Your task to perform on an android device: To make the background more eye-catching and appealing, I want to create a black-and-white effect.
Image 0: 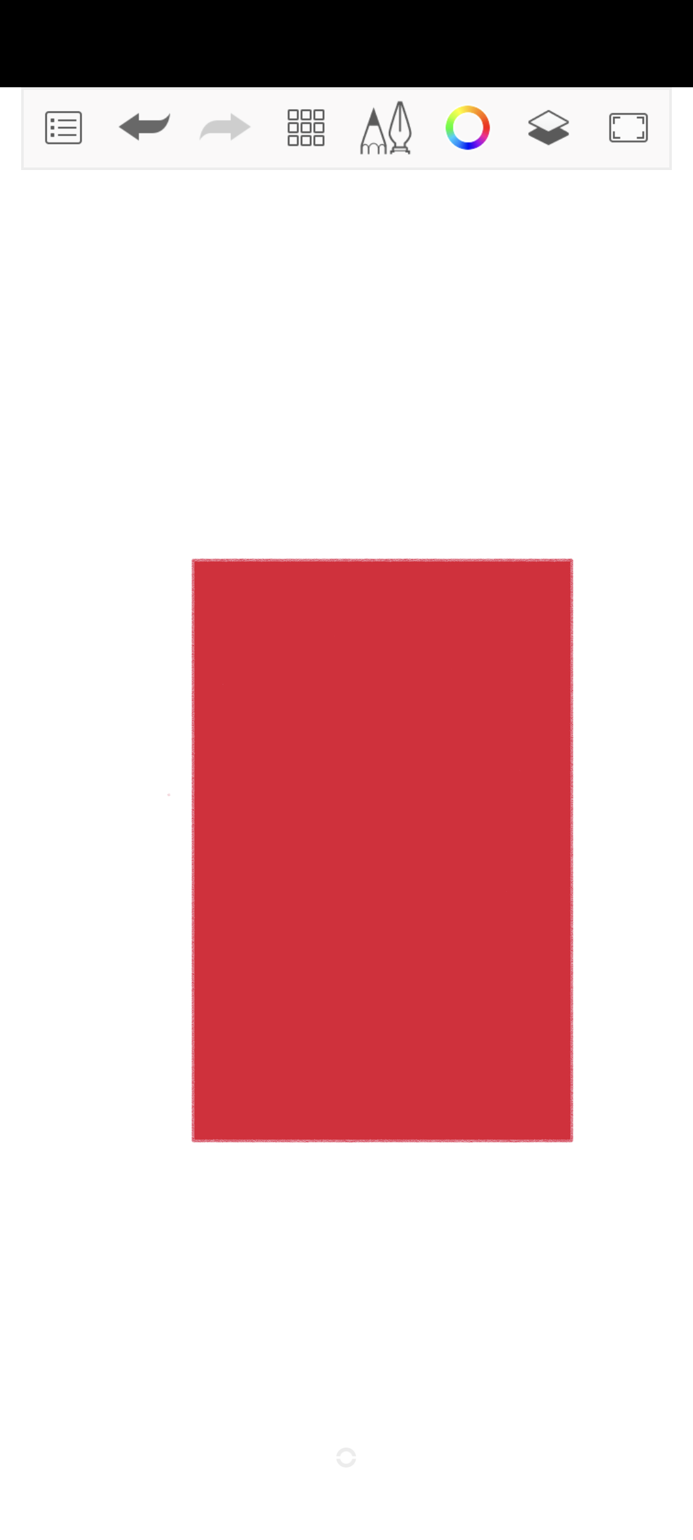
Click on the more option icon 
Step 0: click (305, 128)
Image 1: 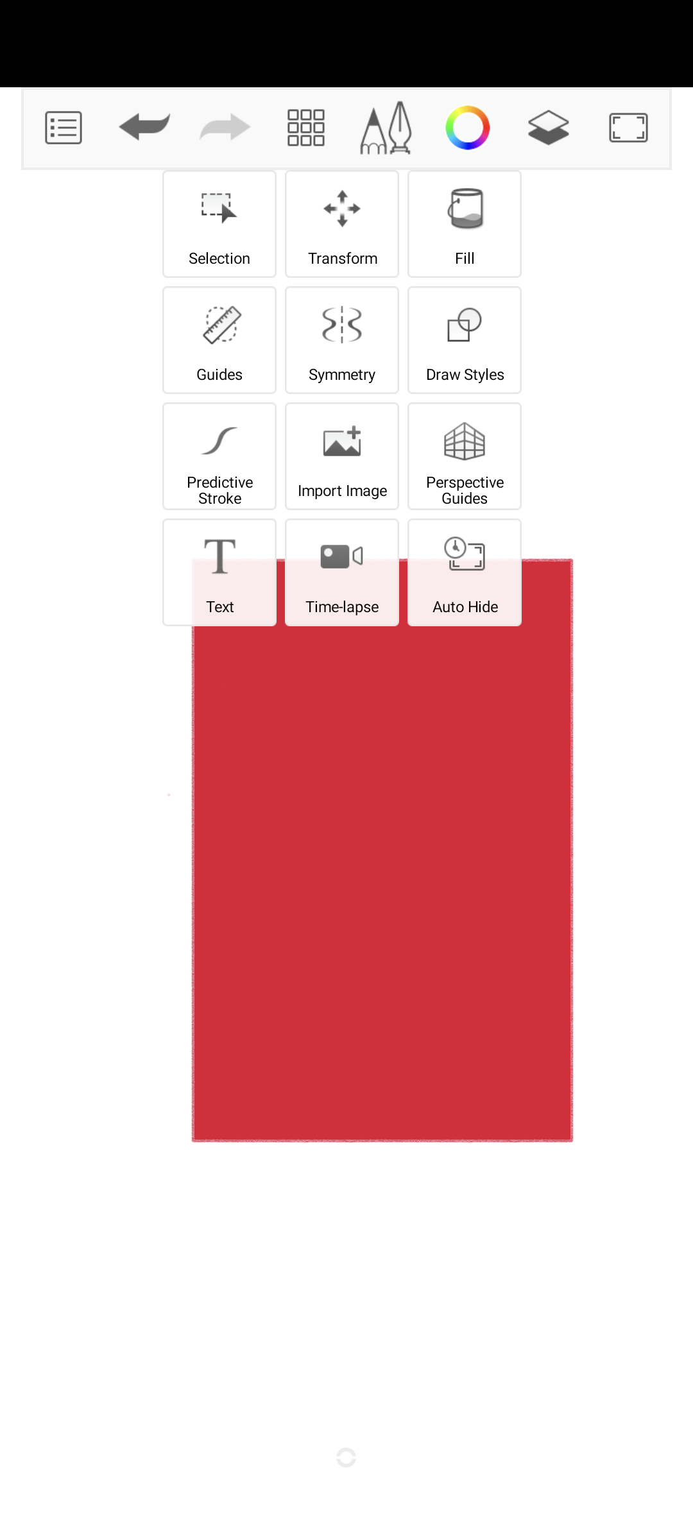
Click on the Fill icon 
Step 1: click (463, 208)
Image 2: 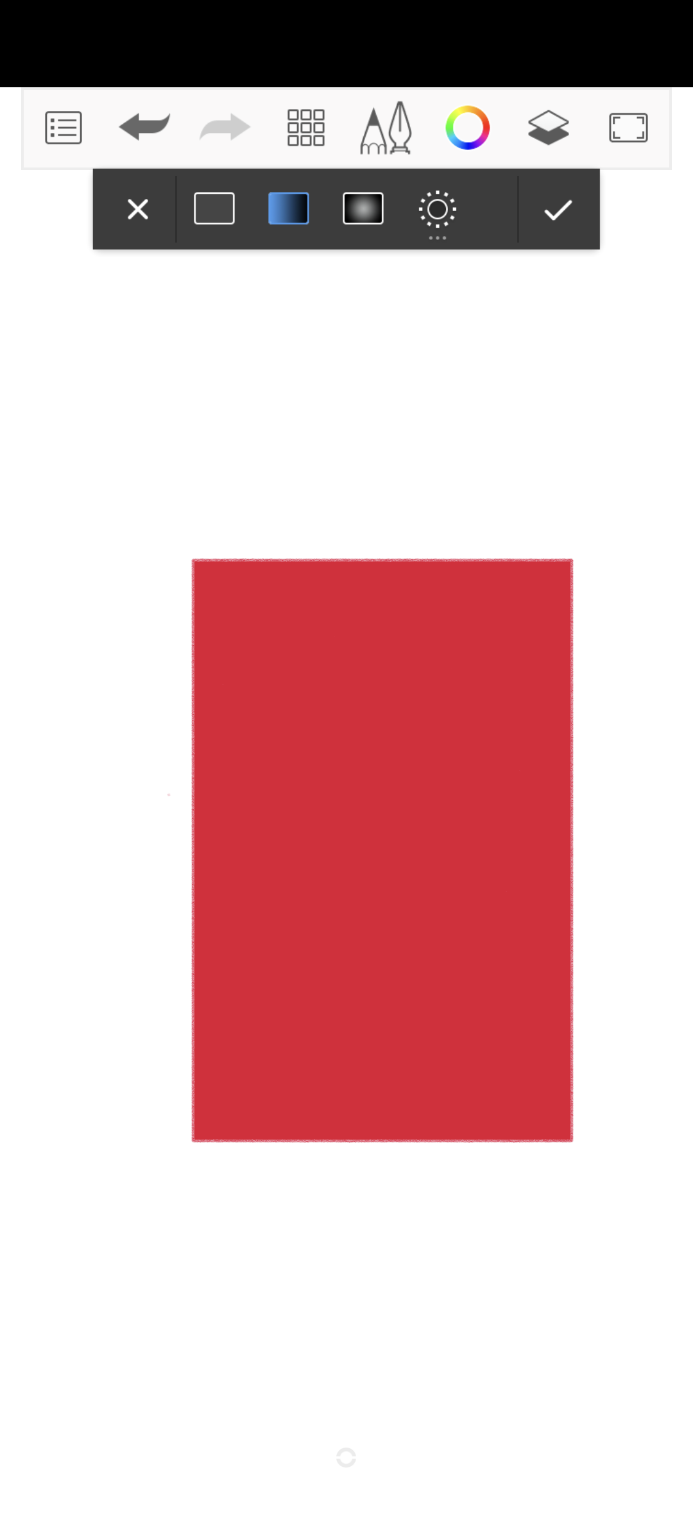
Click on the black-and-white effect.
Step 2: click (363, 209)